Your task to perform on an android device: Open the Cookpad App, Type in a search bar and search for Choco chips cookies, then select to view it.
Image 0: 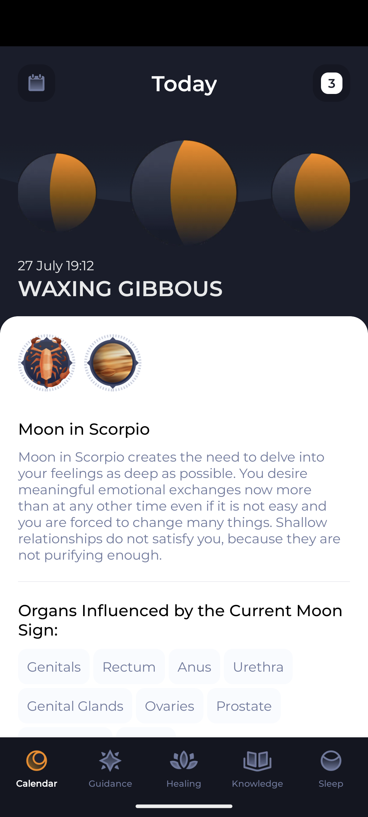
Open Cookpad app
Step 0: open app "Cookpad"
Image 1: 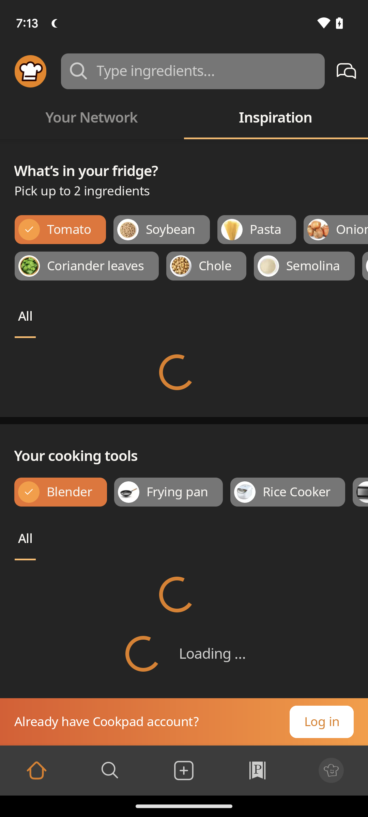
Click on the Search icon at the Top left side of the screen
Step 1: click (193, 71)
Image 2: 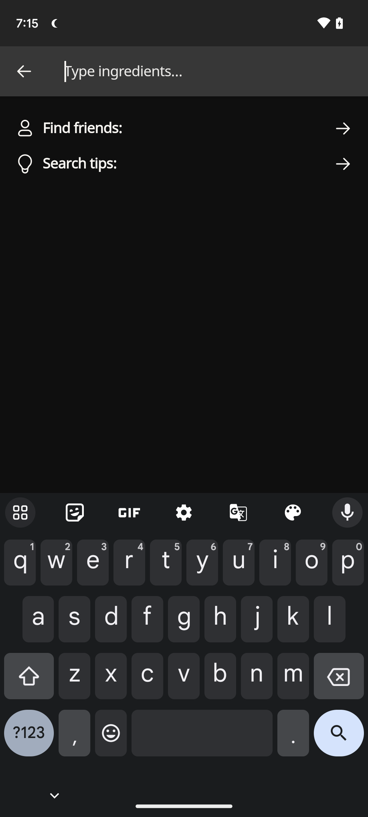
Type Choco chips cookies 
Step 2: type "Choco chips cookies "
Image 3: 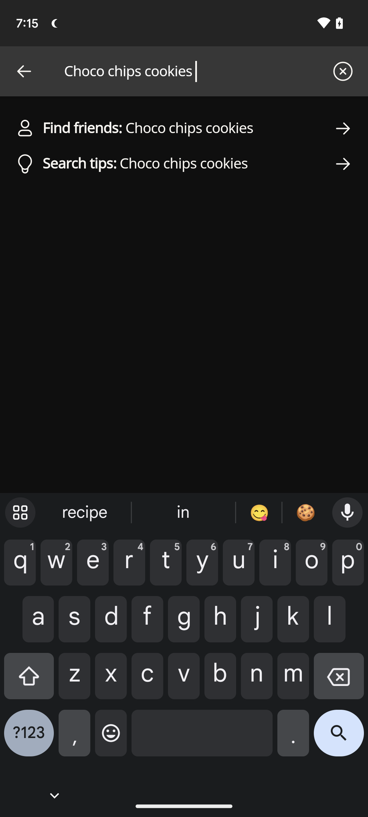
Click on the Search icon at the Bottom right corner of the screen
Step 3: click (339, 738)
Image 4: 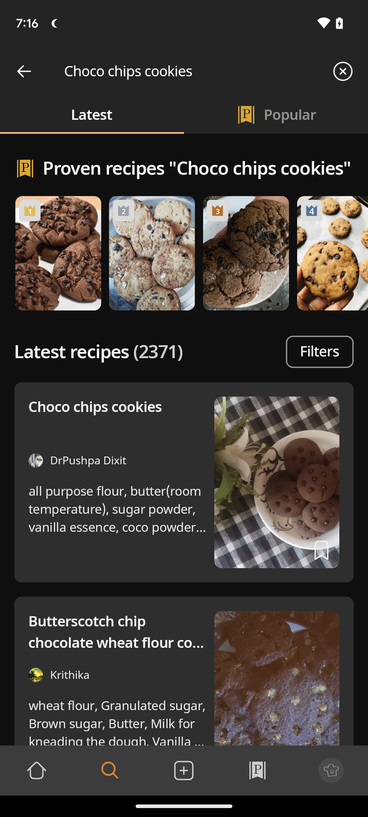
Click on the Choco chips cookies at the Left side of the screen below Latest recipes
Step 4: click (118, 418)